Your task to perform on an android device: I'm interested in Harden 1000 grams (1KG) Professional Stoning Hammer, Forged Fine Grain Carbon Steel Hammer, so explore this hammer in the Amazon app.
Image 0: 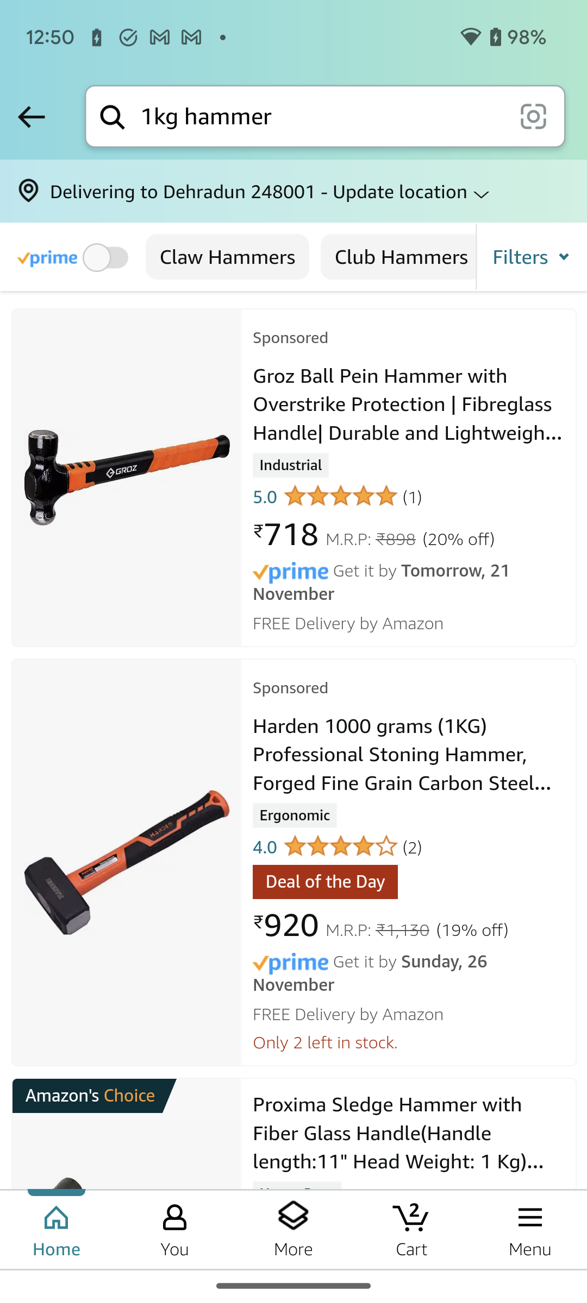
Click on the Harden 1000 grams (1KG) Professional Stoning Hammer, Forged Fine Grain Carbon Steel Hammer to view the hammer.
Step 0: click (409, 754)